Your task to perform on an android device: View the complete schedule of the train, From "Toronto to Rice Lake," the train starting time should be 7:07 AM.
Image 0: 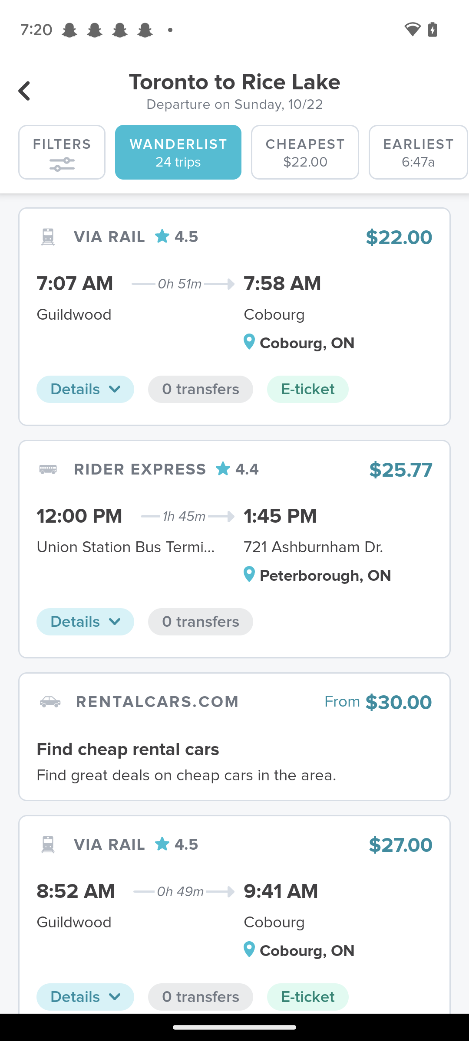
Click on the first Train schedule.
Step 0: click (132, 278)
Image 1: 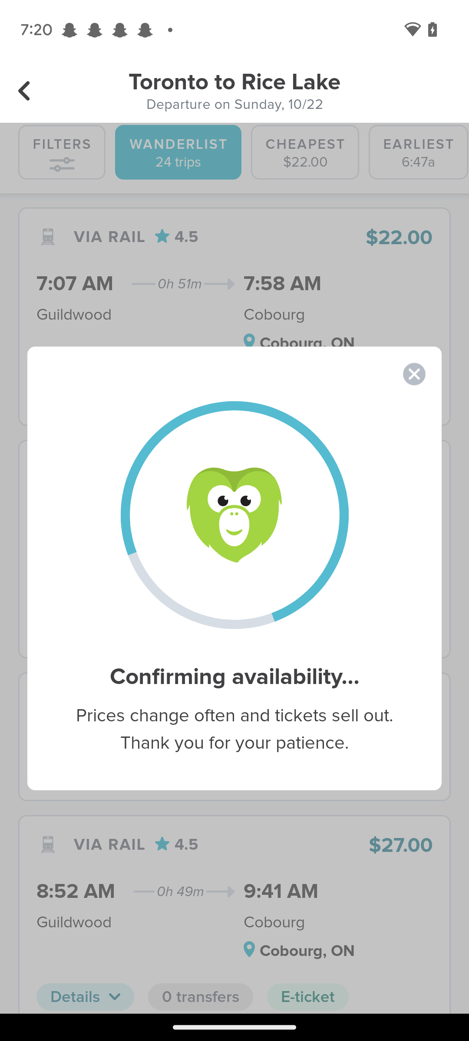
Click on the first Train schedule.
Step 1: wait
Image 2: 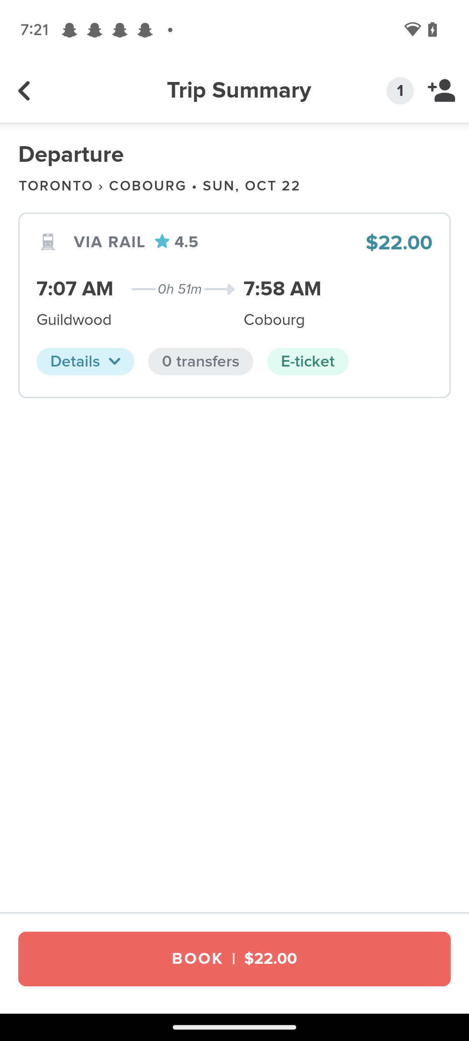
Click on the tab "Details".
Step 2: click (85, 361)